Your task to perform on an android device: Add the Bosch Truemixx-style mixer grinder 1000 watts to the Watchlist in the eBay app
Image 0: 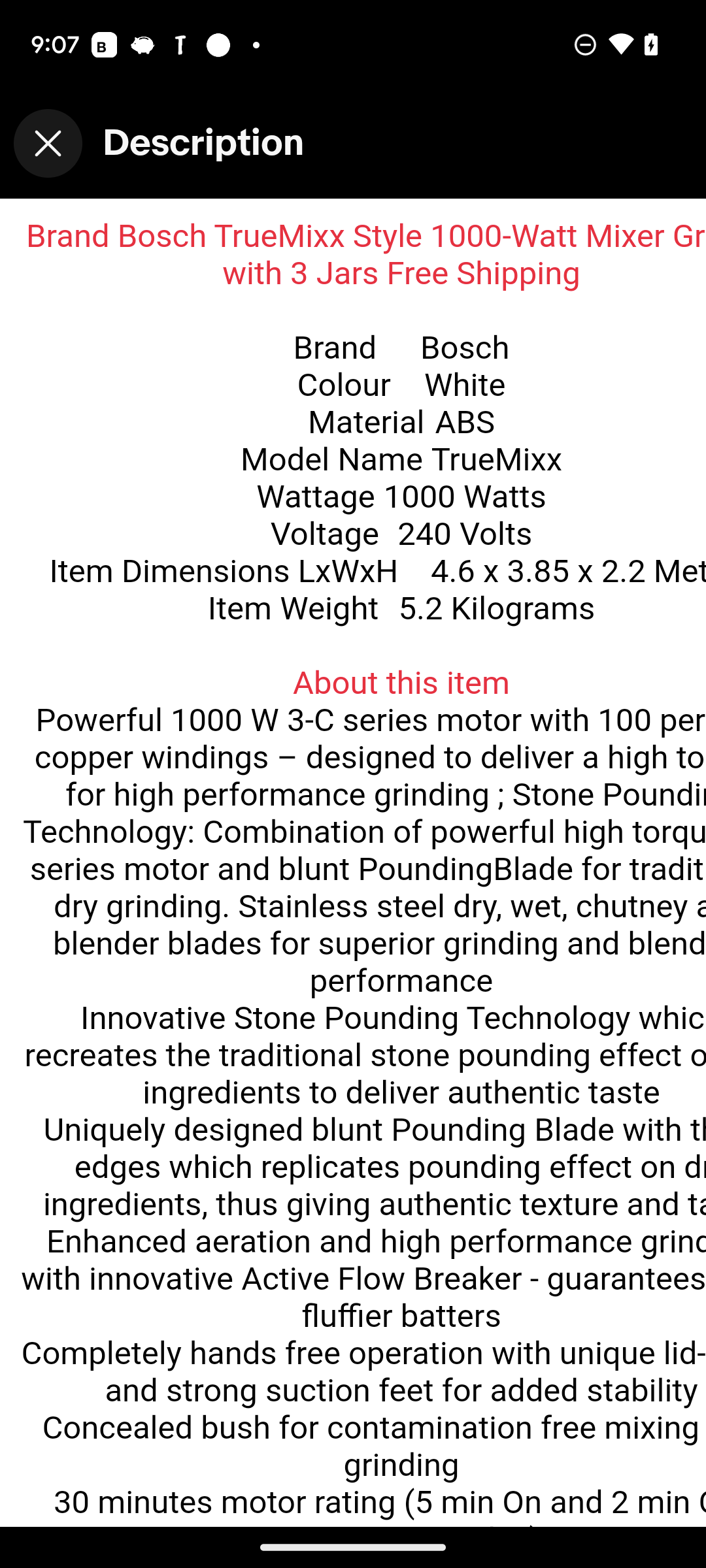
Go back to the previous page
Step 0: press back button
Image 1: 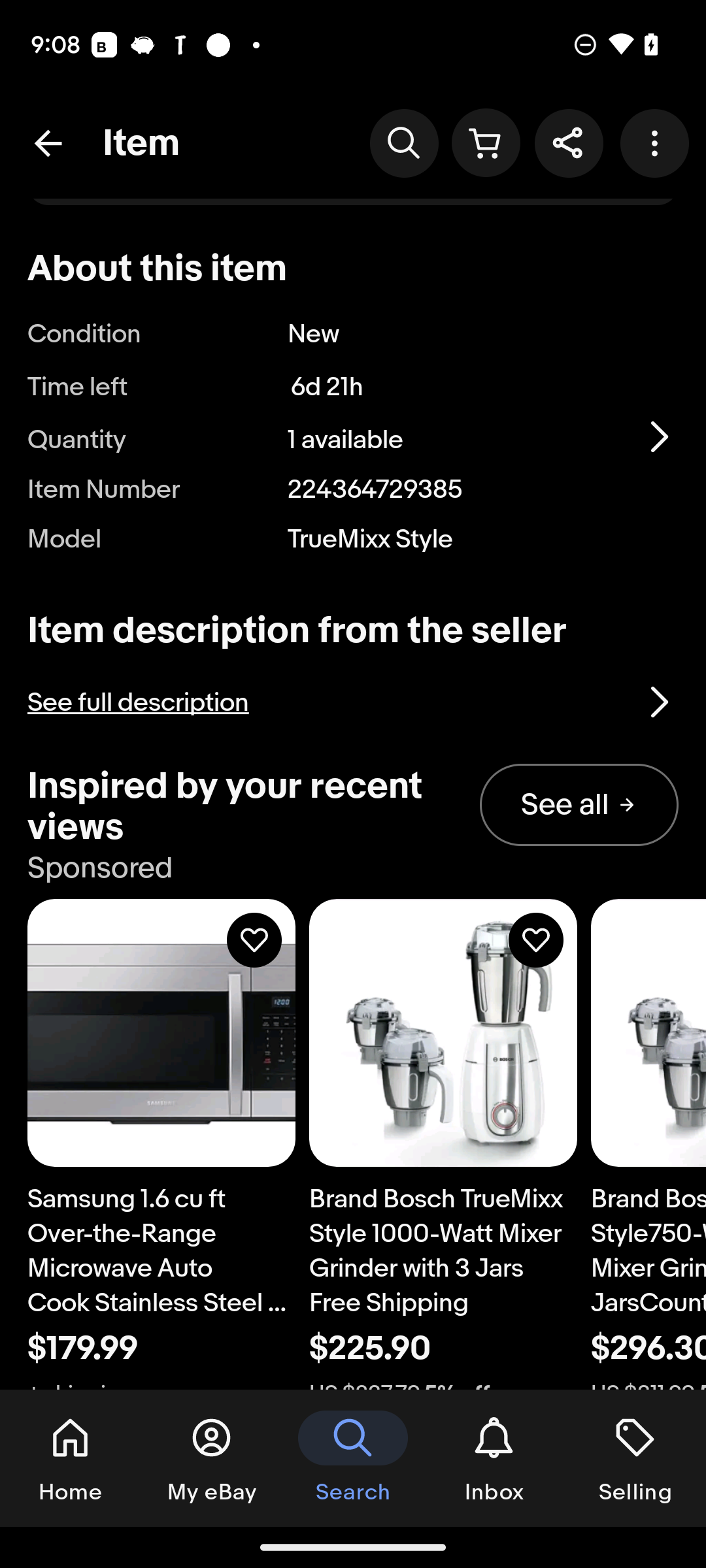
Swipe down to view watchlist button.
Step 1: scroll up
Image 2: 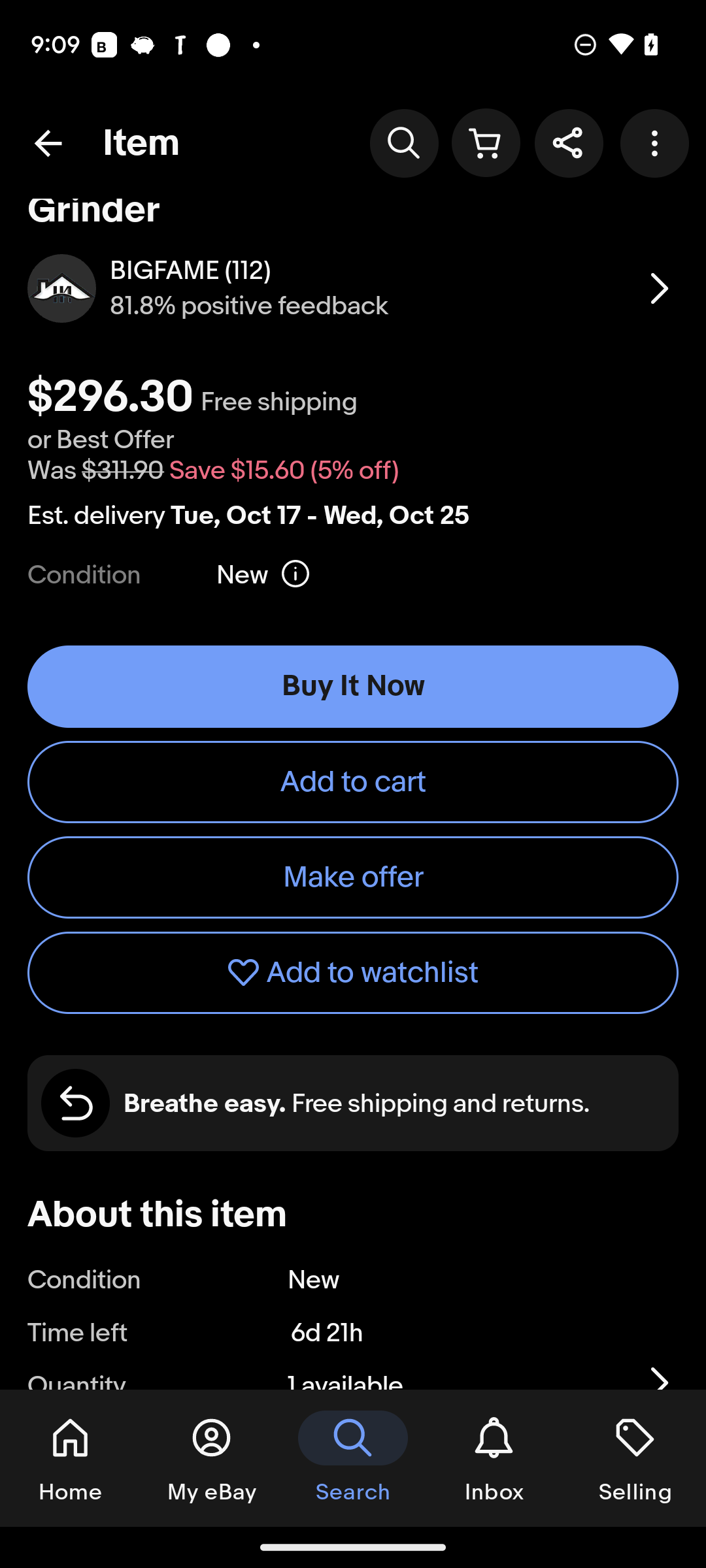
Click on the Add to watchlist button.
Step 2: click (353, 973)